Your task to perform on an android device: I want to search for my friend Ayush's contact information.
Image 0: 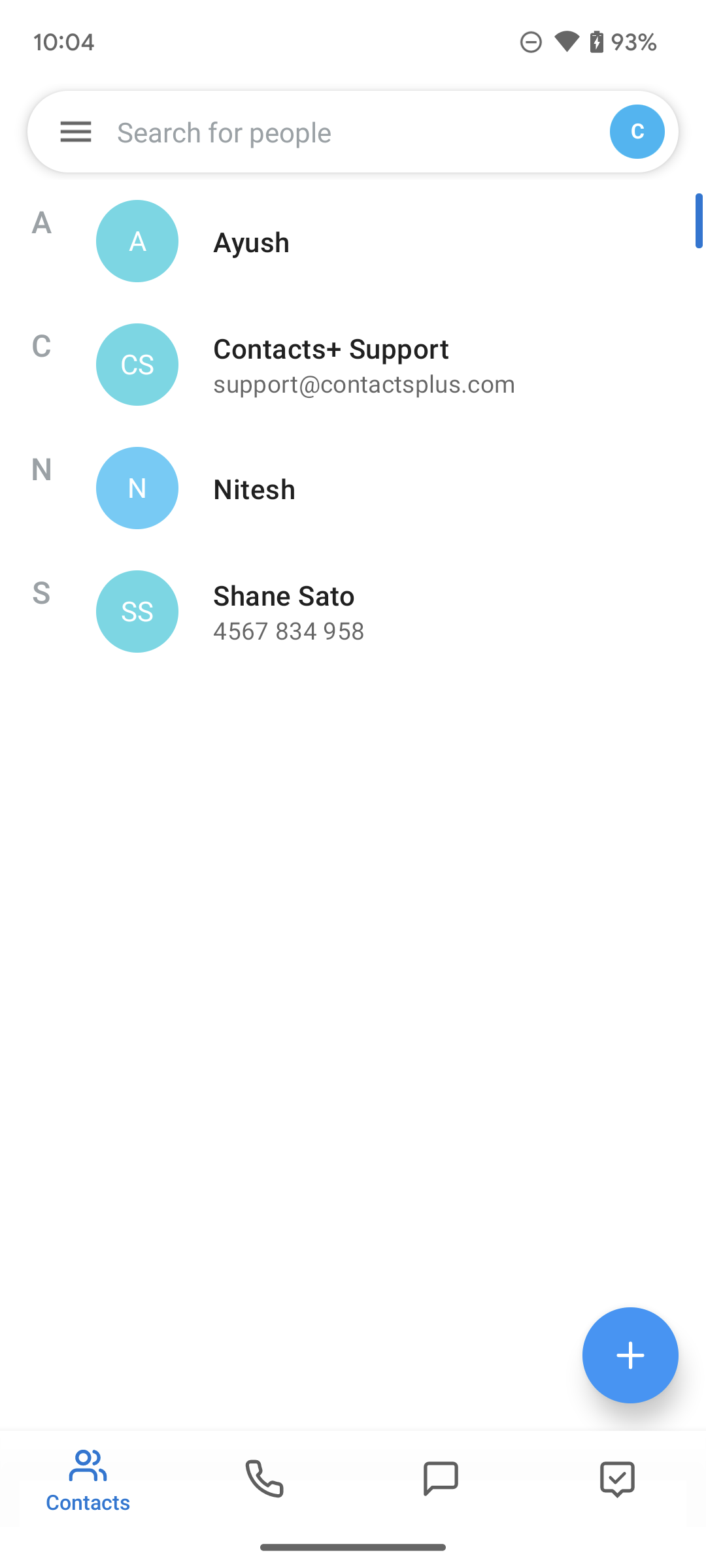
Click on the search bar on the top of the screen.
Step 0: click (343, 131)
Image 1: 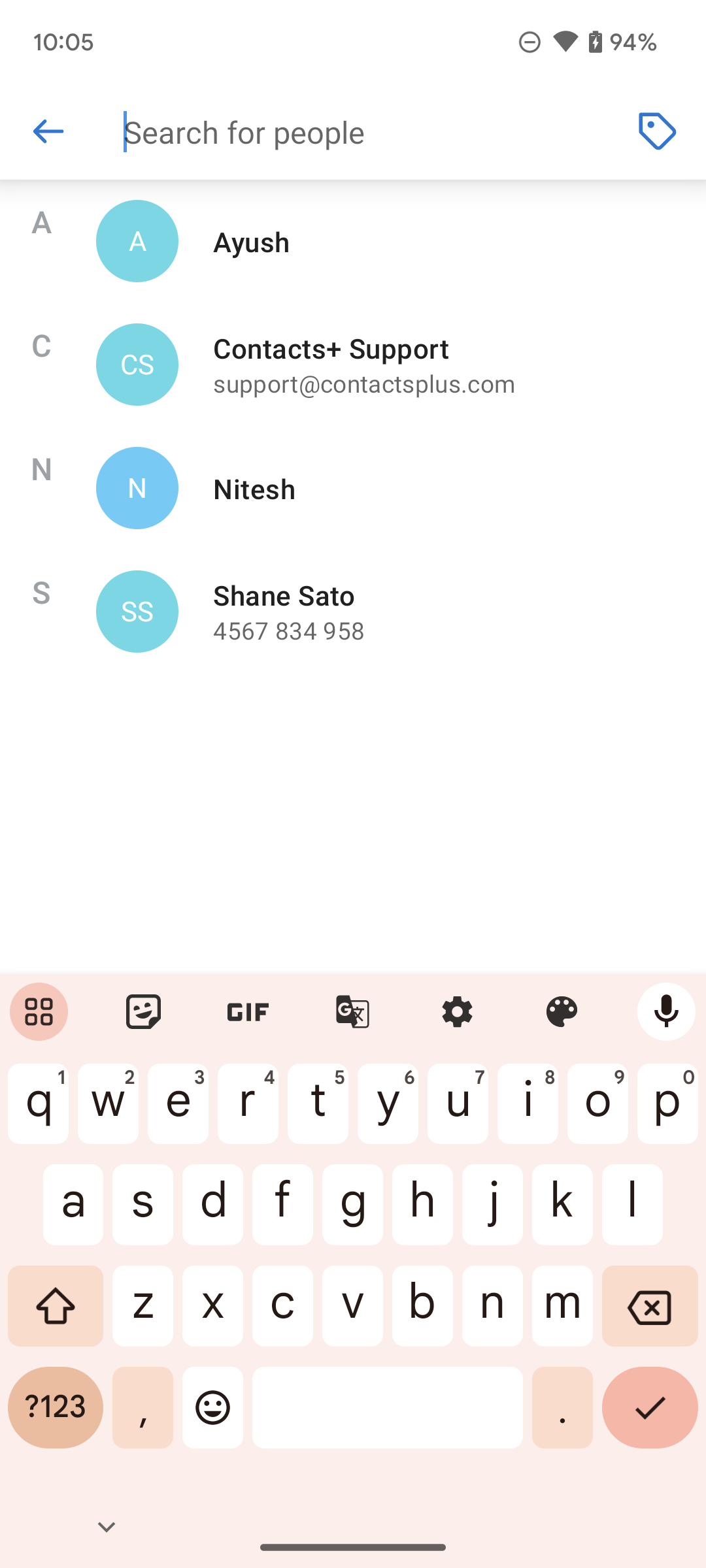
Type Ayush on the screen.
Step 1: type "Ayush"
Image 2: 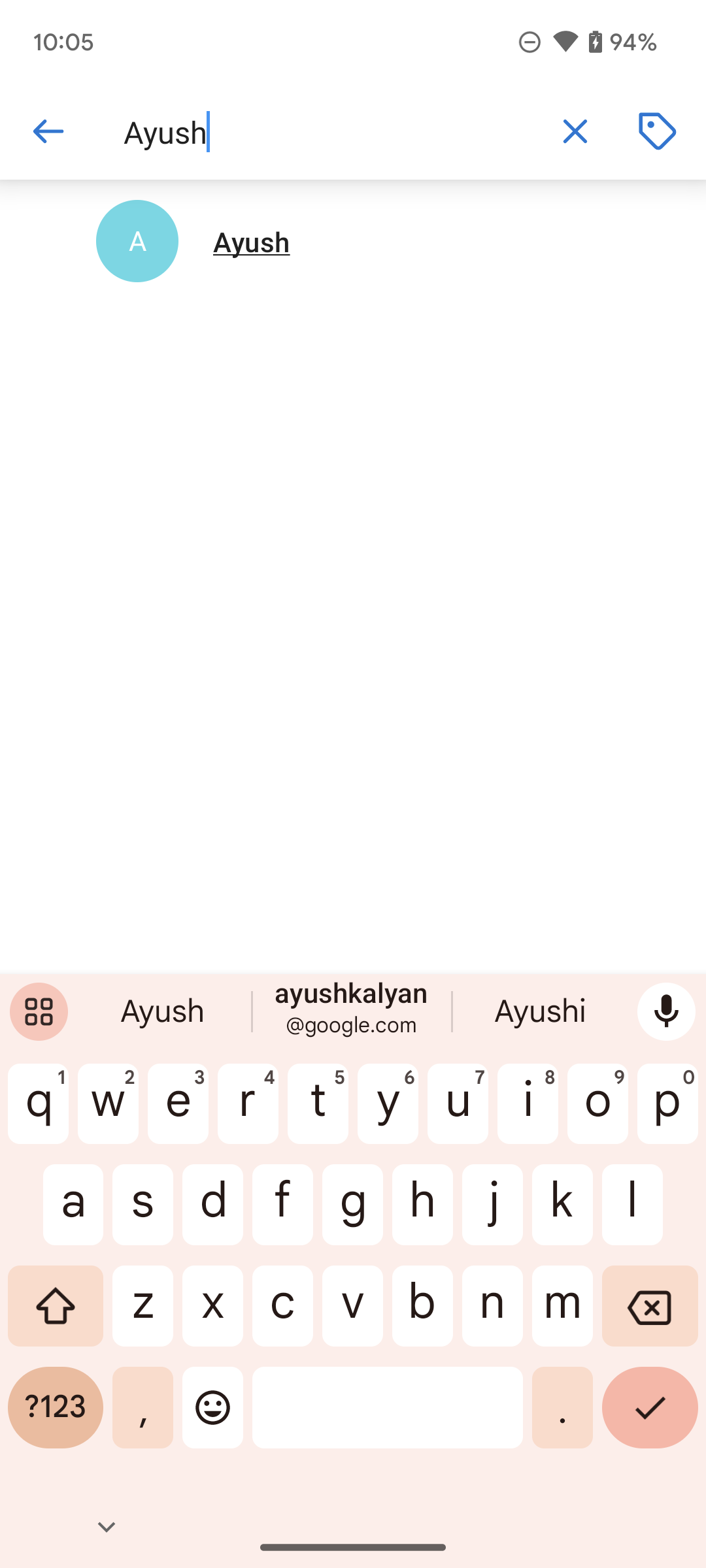
Click on the Ayush on the screen.
Step 2: click (439, 241)